Your task to perform on an android device: I'm planning a roundtrip from Hamburg, Germany, to Norway, and Norway is my dream destination, so search for the schedules of MSC Cruises from Hamburg, Germany.
Image 0: 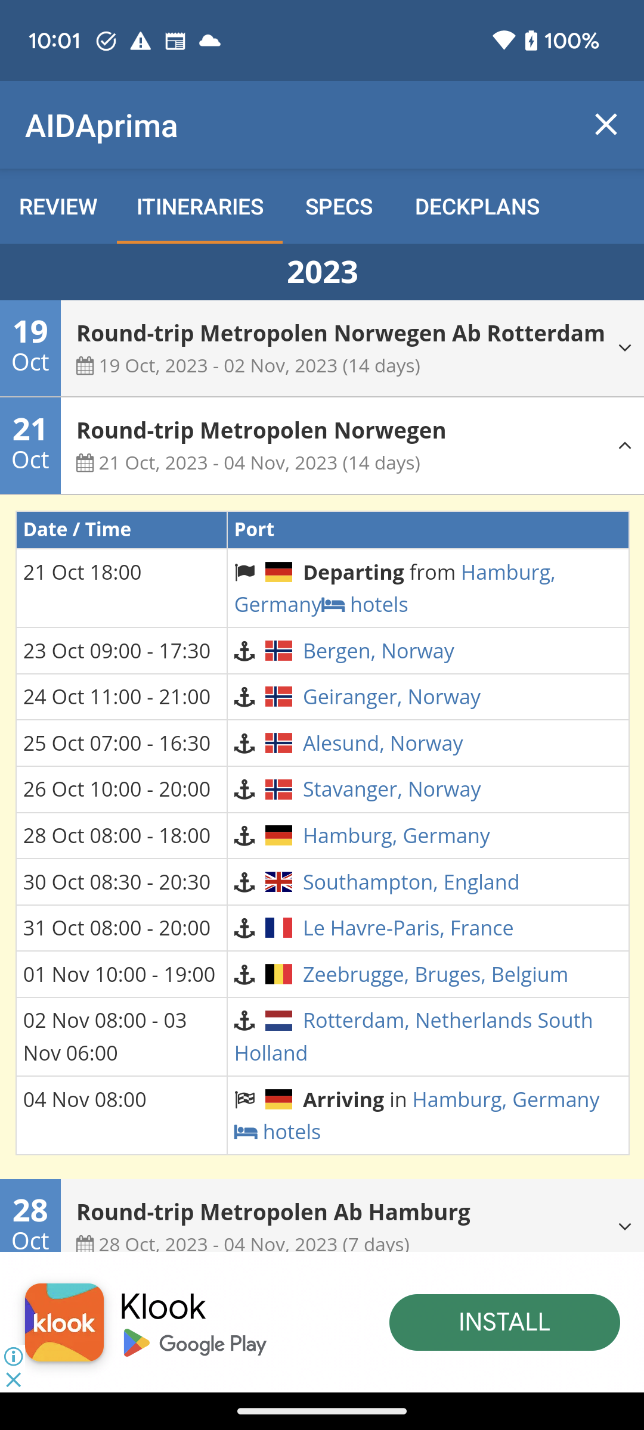
Open the CruiseDeals app
Step 0: open app "CruiseDeals"
Image 1: 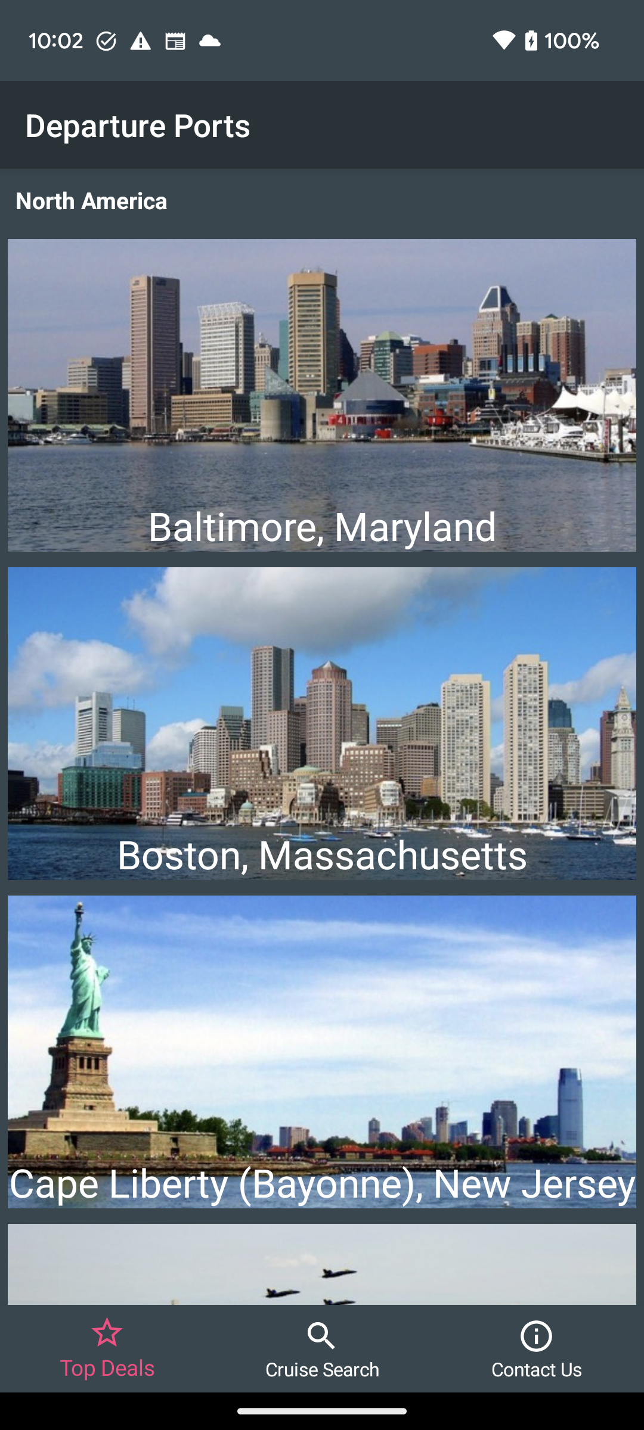
Click on the Cruise Search tab at the bottom of the screen to search for the cruise schedules
Step 1: click (321, 1336)
Image 2: 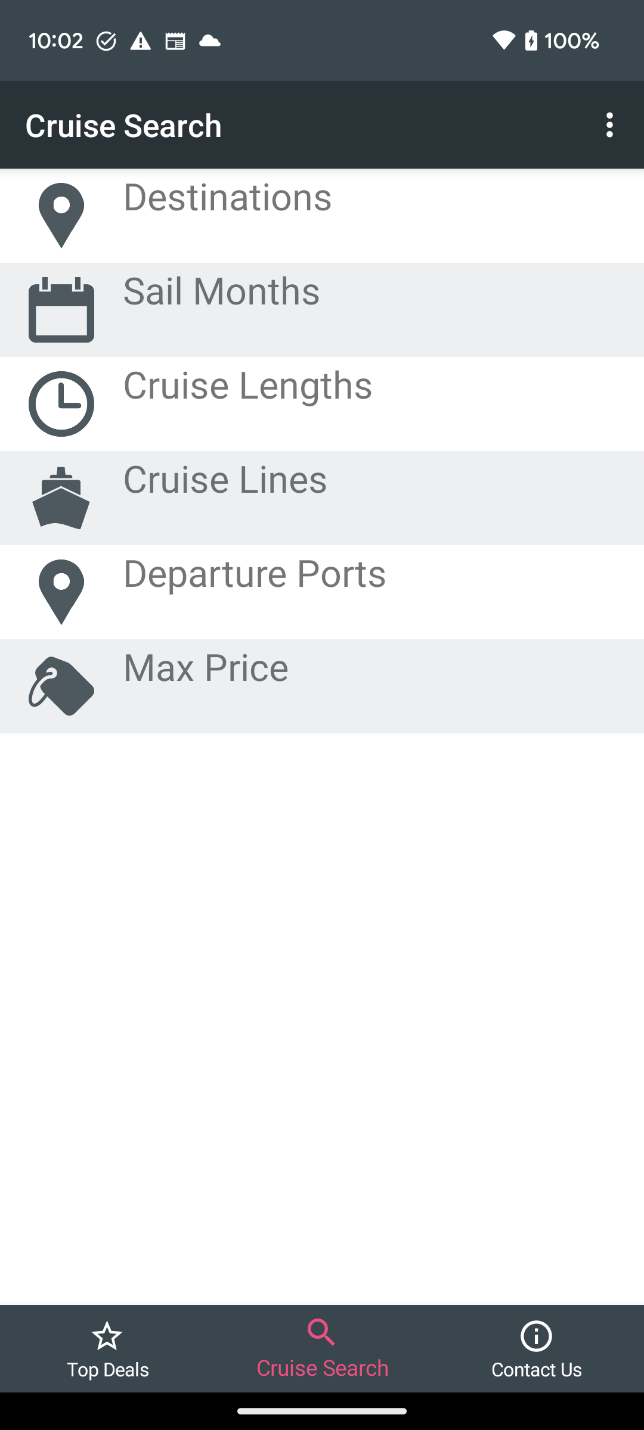
Click on the Departure Ports to select the departure location
Step 2: click (255, 572)
Image 3: 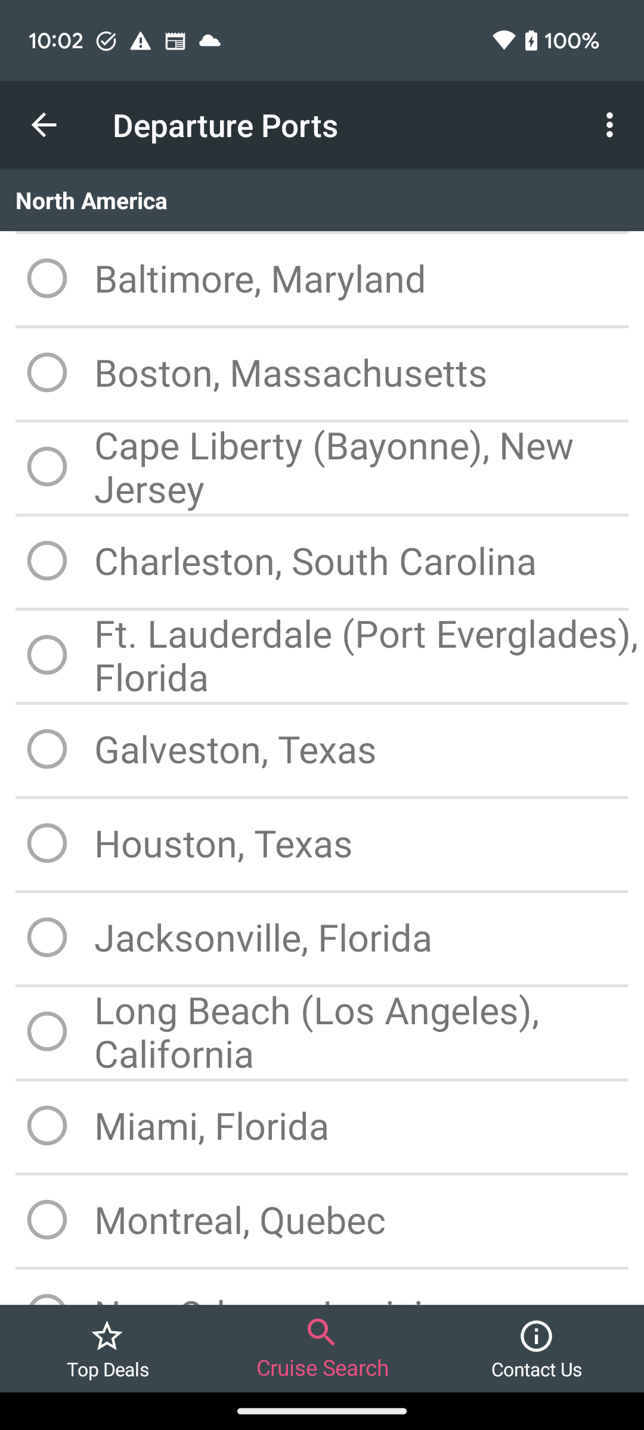
Scroll down to view the Hamburg, Germany port.
Step 3: scroll down
Image 4: 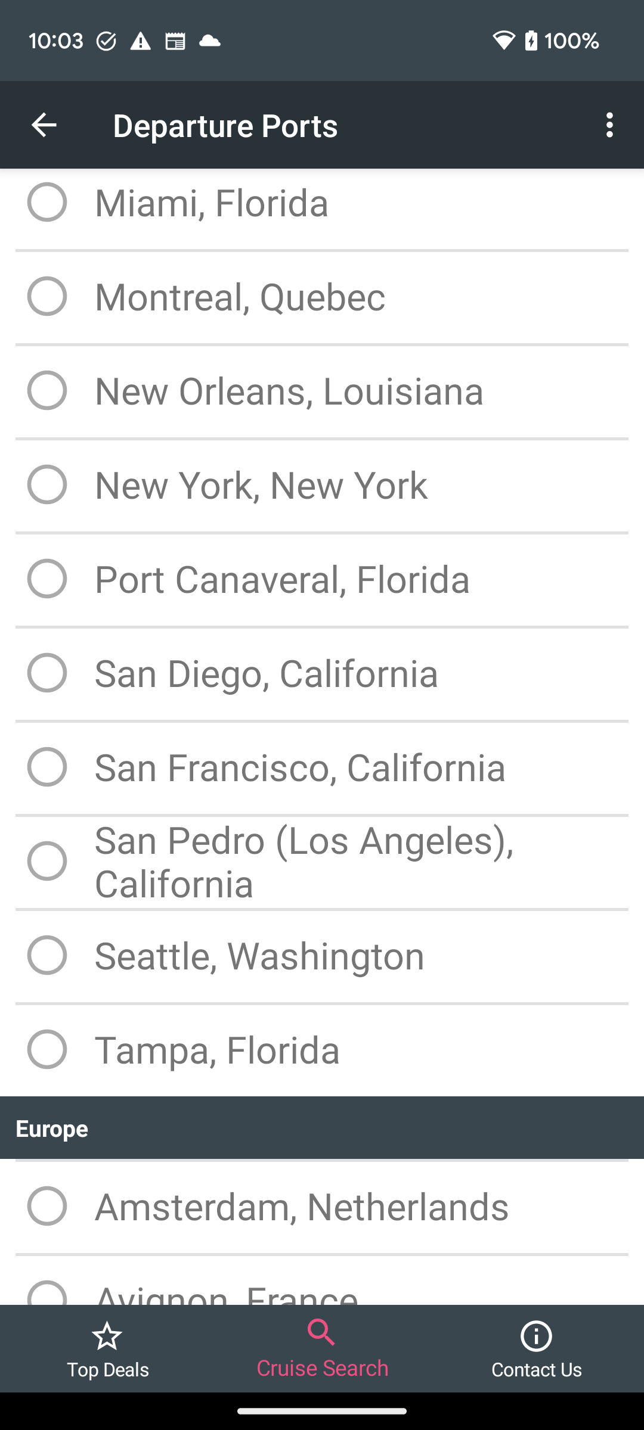
Scroll down to view the Hamburg, Germany port.
Step 4: scroll down
Image 5: 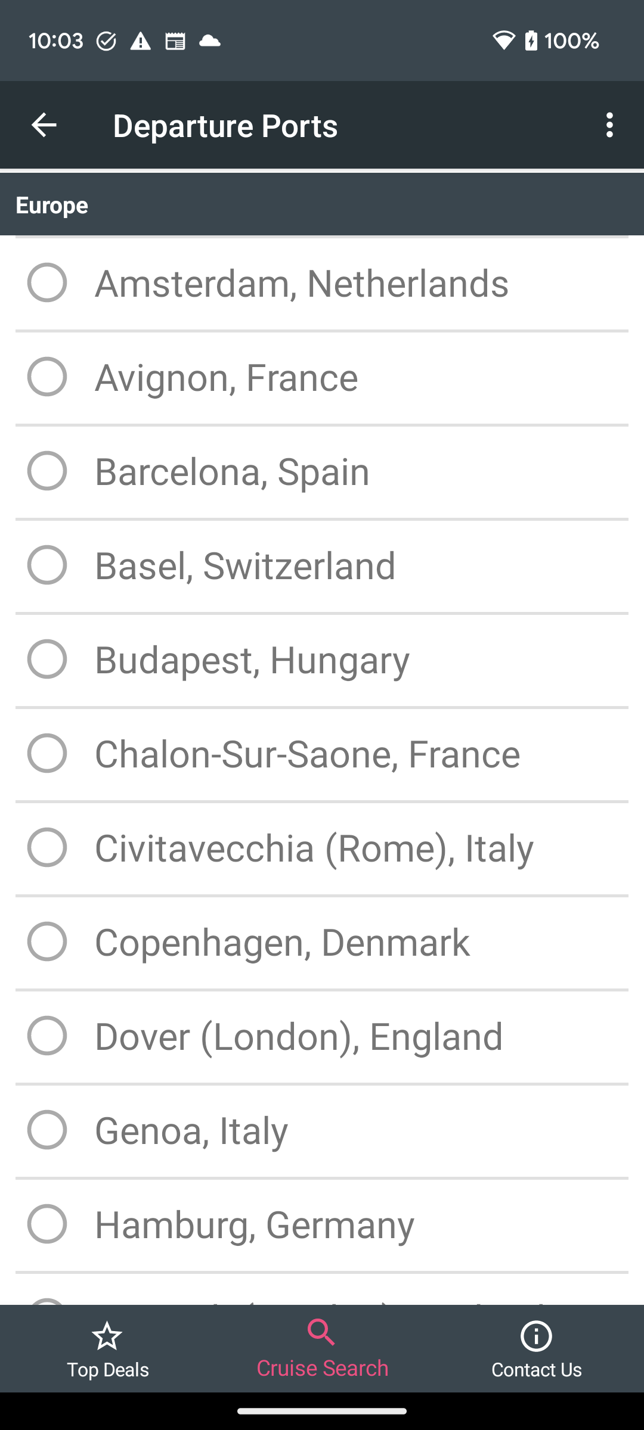
Click on the Hamburg, Germany port to select the departure location
Step 5: click (255, 1224)
Image 6: 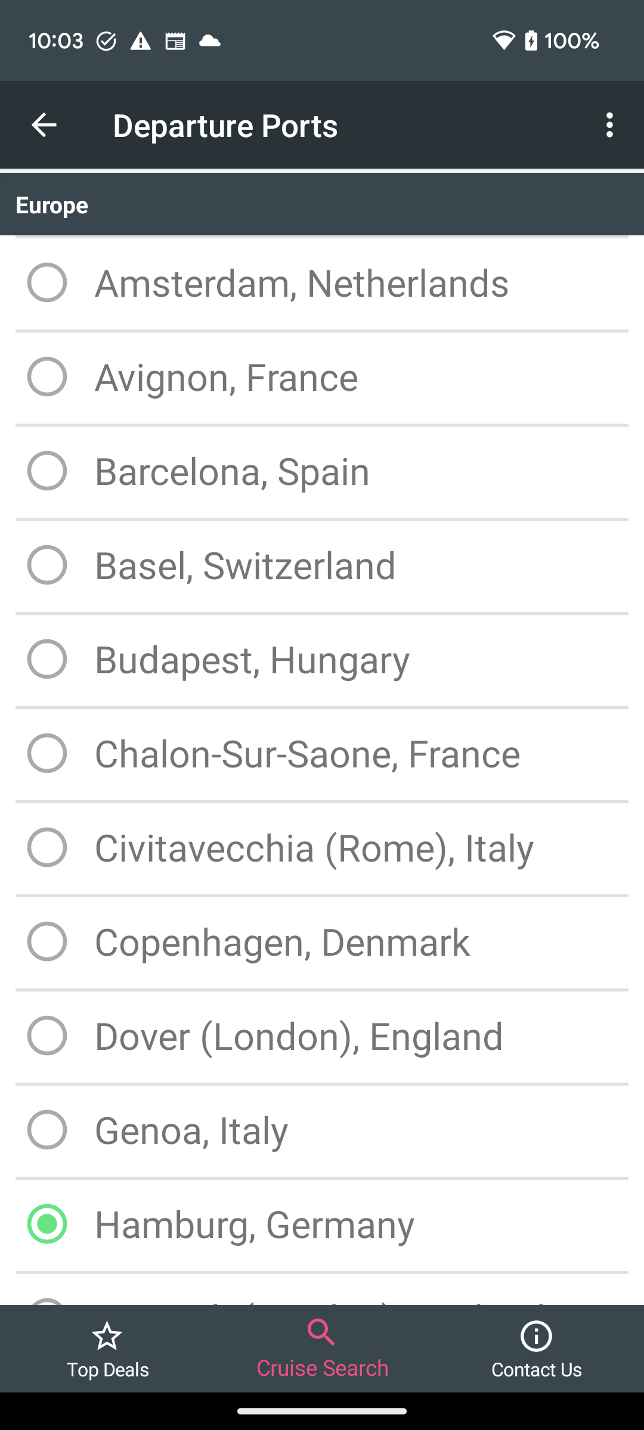
Go back to the previous page to select the cruise lines
Step 6: press back button
Image 7: 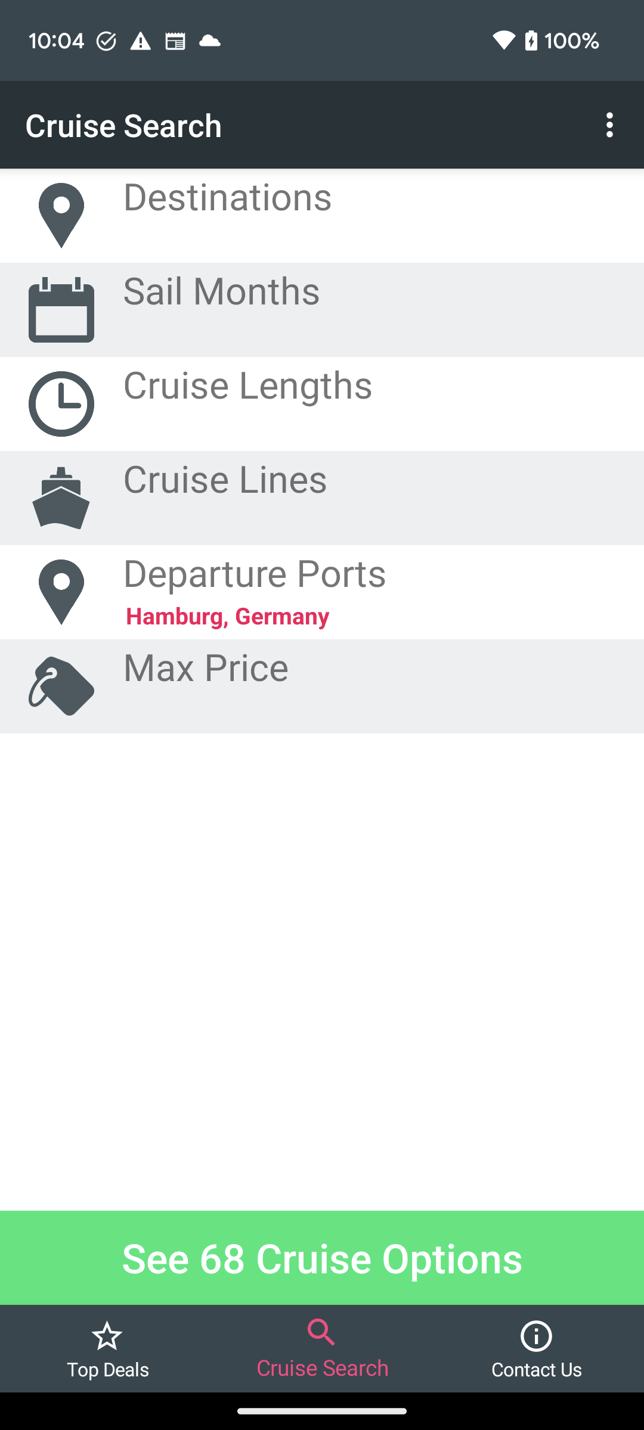
Click on the Cruise Lines option to select the cruise lines.
Step 7: click (225, 478)
Image 8: 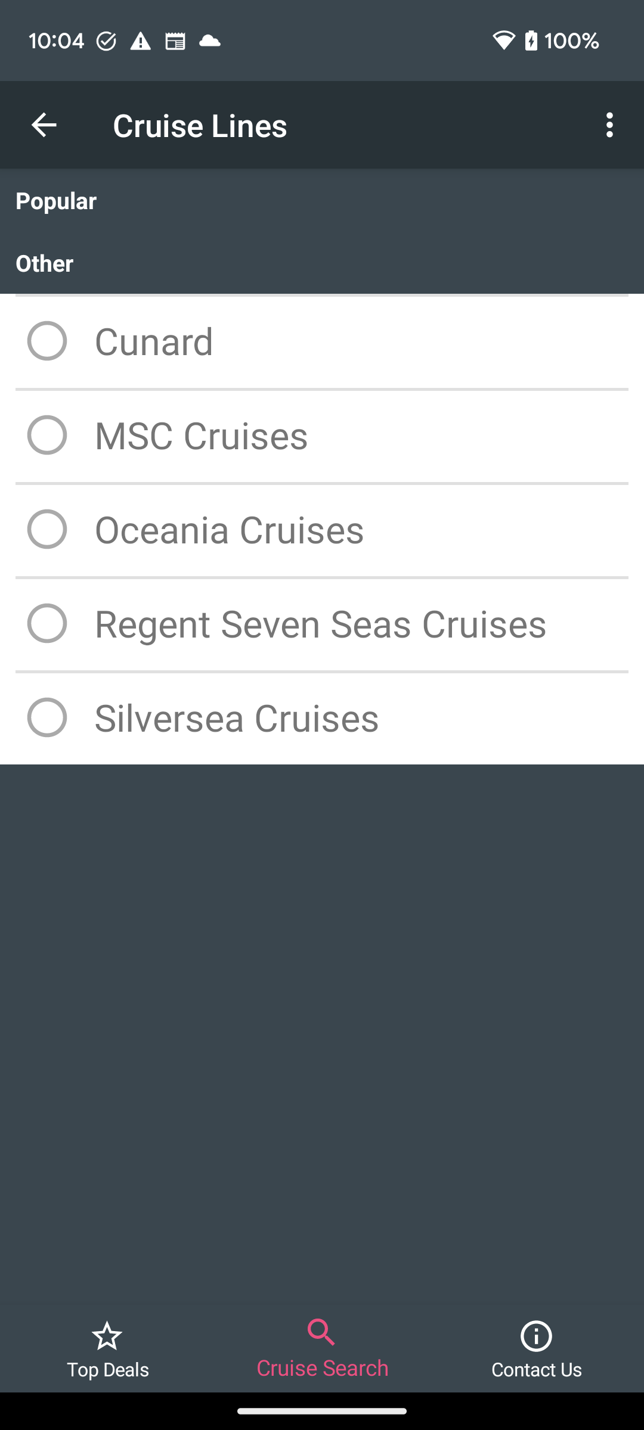
Click on the MSC Crruises to select the cruise line.
Step 8: click (202, 435)
Image 9: 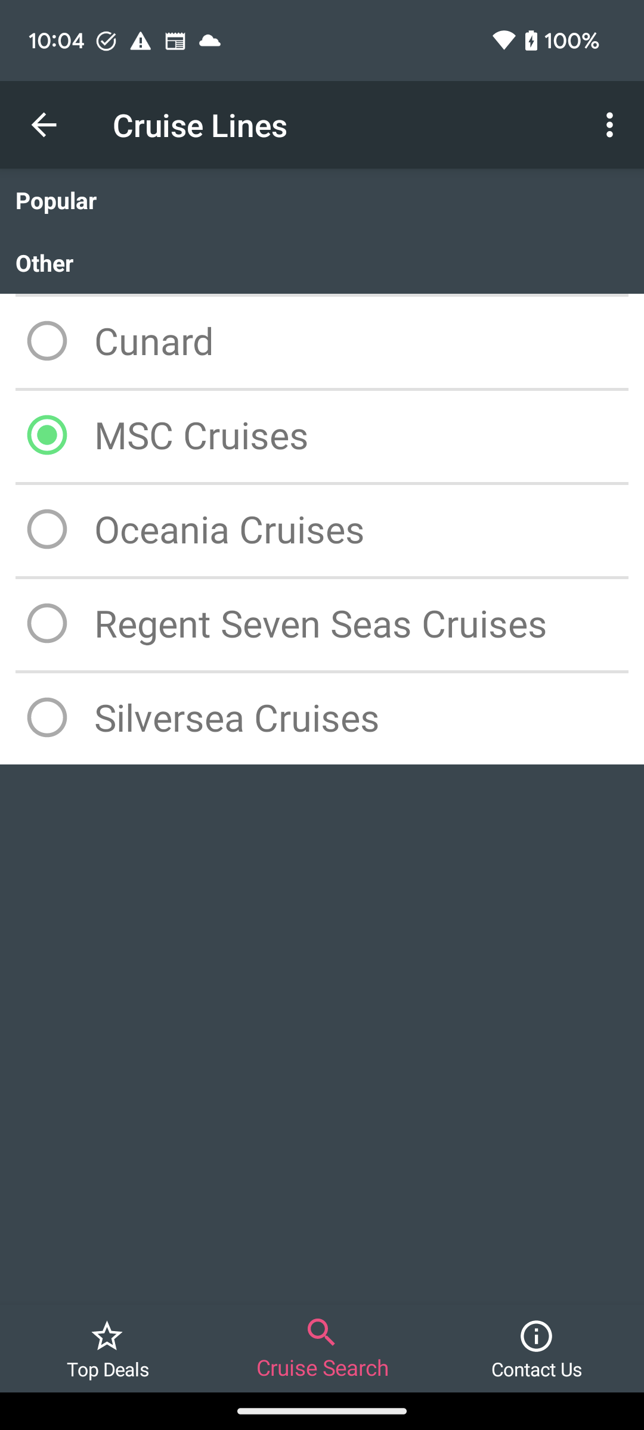
Go back to the previous page to search for the cruise schedules.
Step 9: press back button
Image 10: 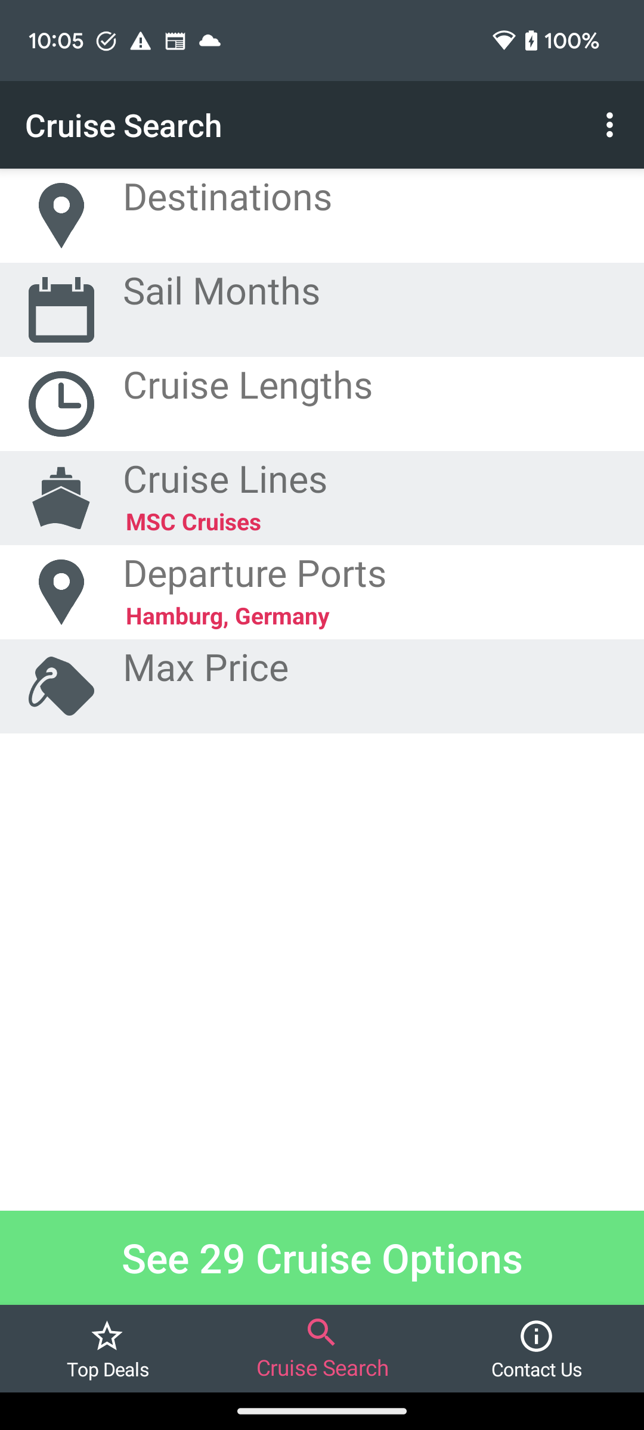
Click on the See 29 Cruise Options to search for the cruise schedules.
Step 10: click (322, 1258)
Image 11: 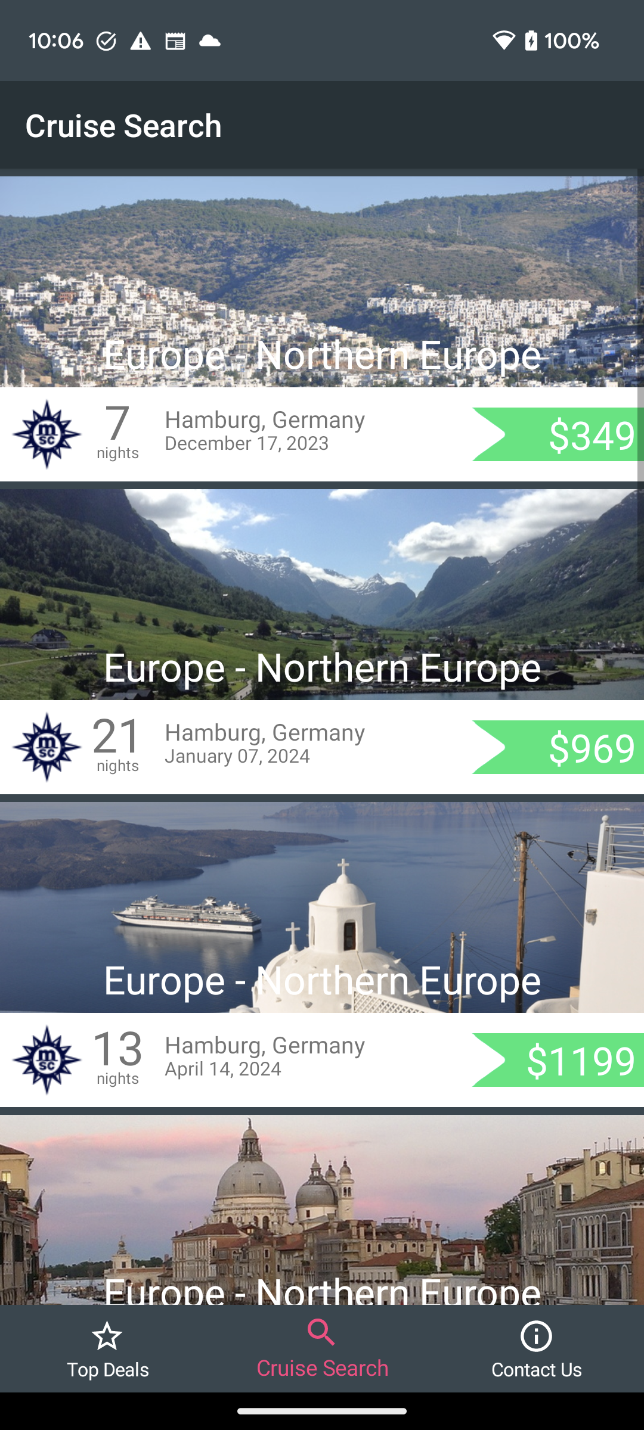
Scroll down to view more cruise schedules.
Step 11: scroll down